Your task to perform on an android device: I want to save a document.
Image 1: 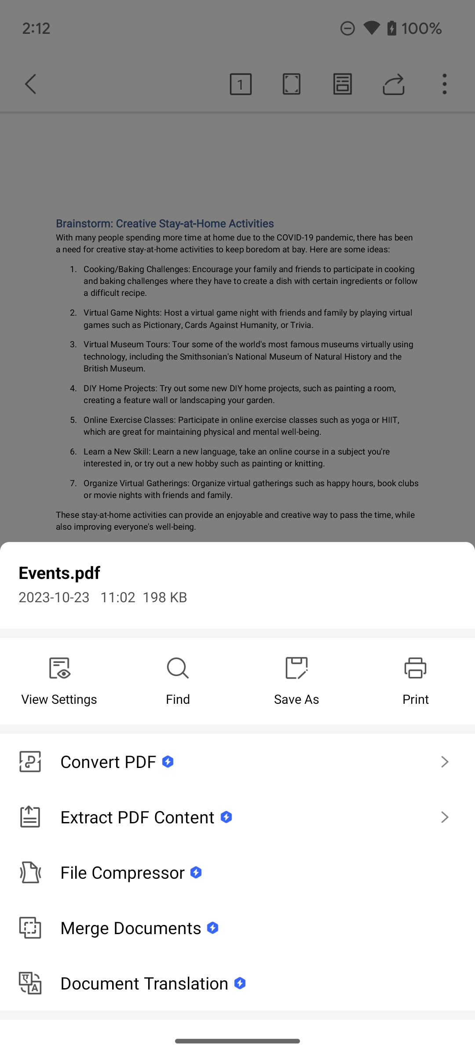
Click on the Save as option on the screen.
Step 1: click (297, 681)
Image 2: 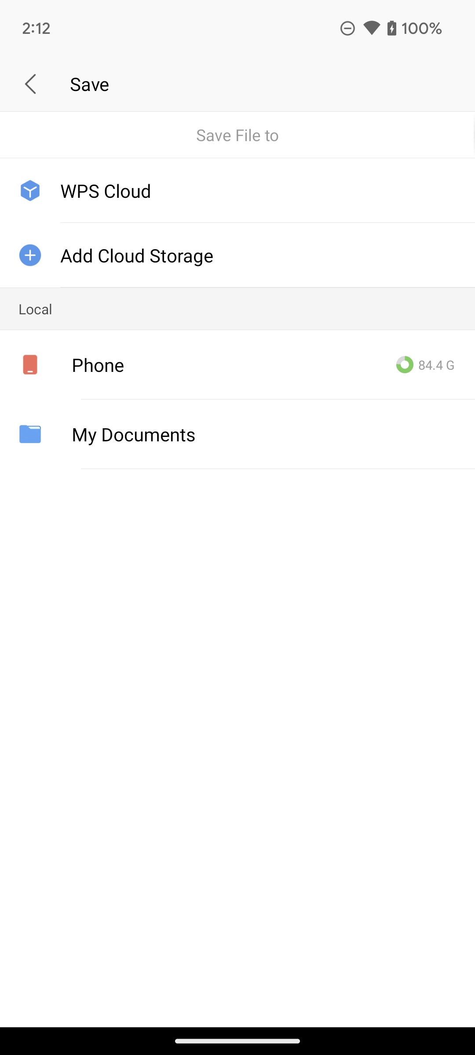
Click on the Phone on the screen.
Step 2: click (234, 364)
Image 3: 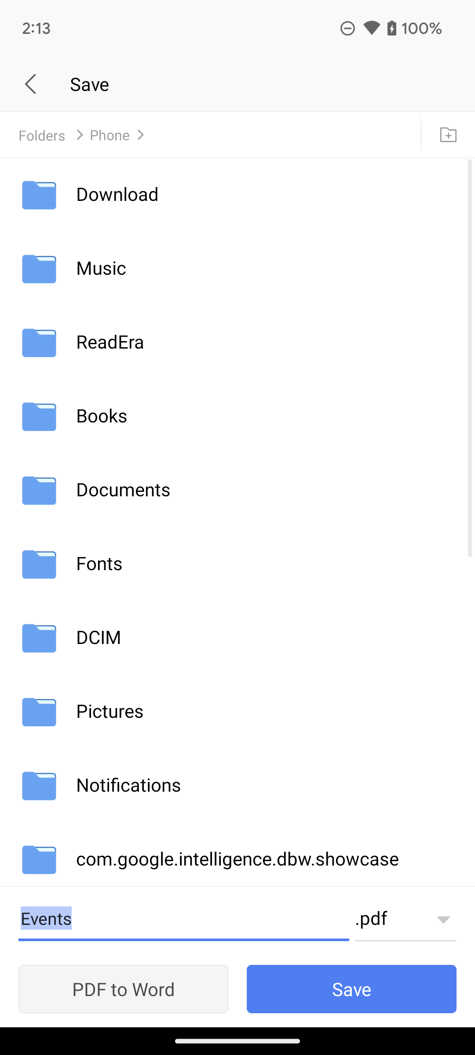
Click on the Save option on the screen.
Step 3: click (351, 989)